Your task to perform on an android device: Go to the Presentations app & add the fade in animation to a slide
Image 0: 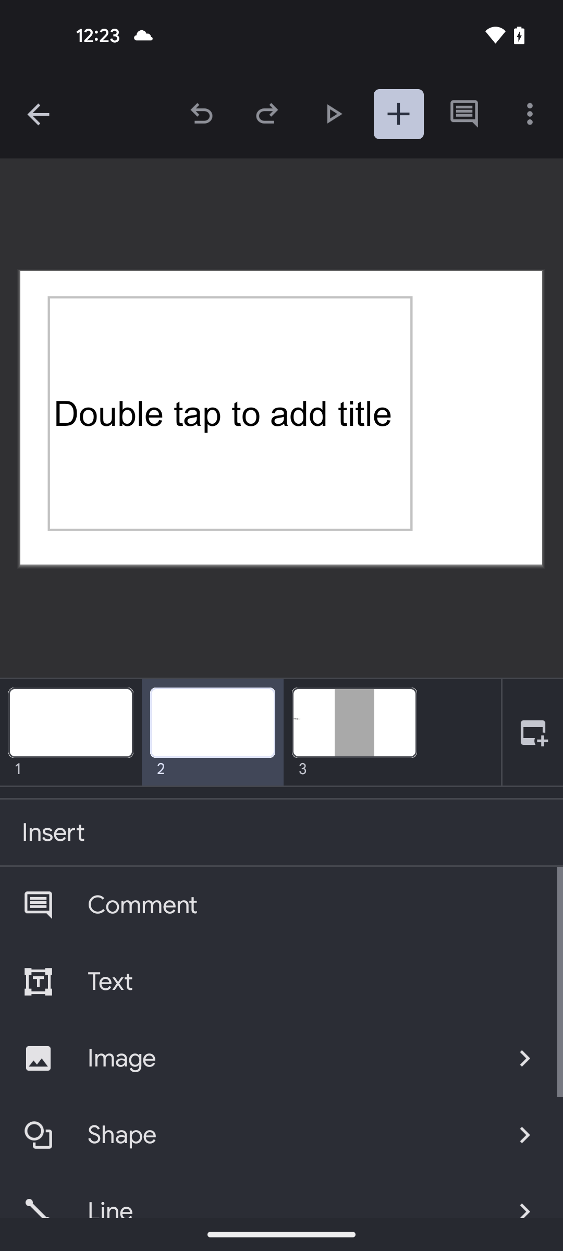
open the Presentations app
Step 0: open app "Presentations"
Image 2: 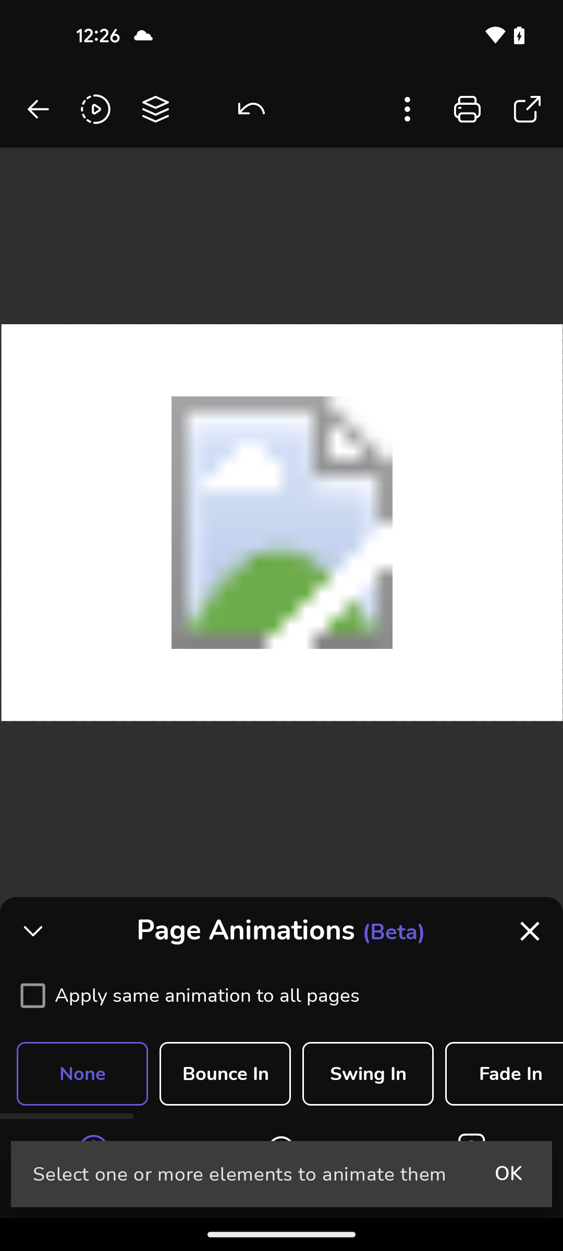
select fade in option under Page Animations
Step 2: click (504, 1073)